Your task to perform on an android device: Open JioMart app, Read the review of  Anmol Moulded Cloud Ventilated Rest Black Chair Weight Bearing Capacity 200kg( Pack of 2)
Image 0: 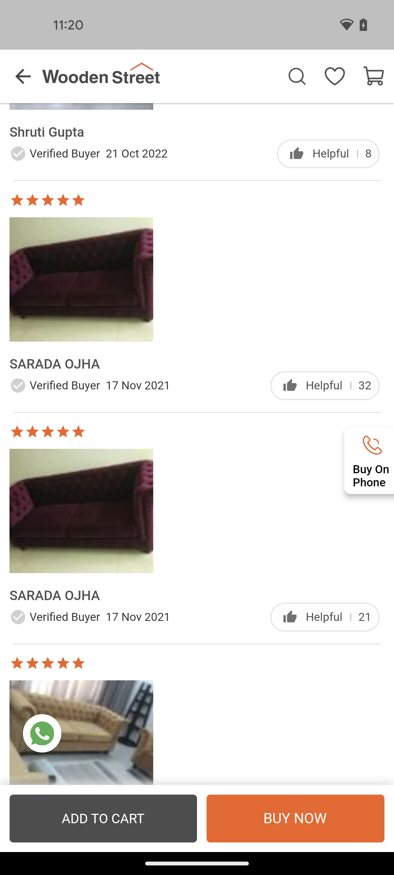
Open JioMart app
Step 0: open app "JioMart"
Image 1: 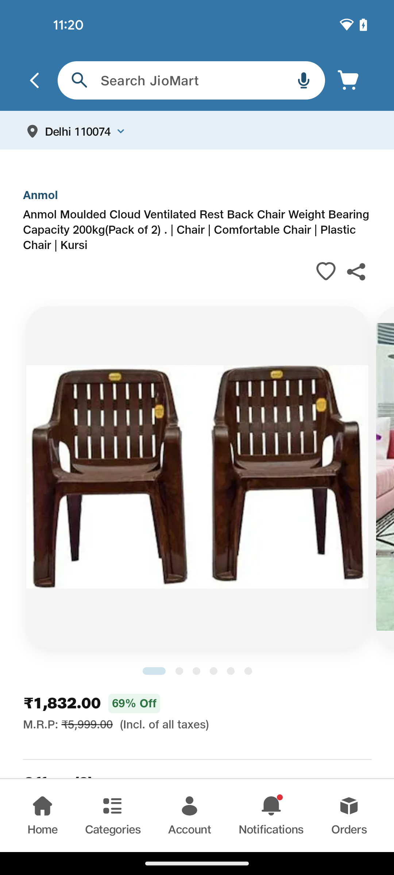
Scroll down to view review options
Step 1: scroll down
Image 2: 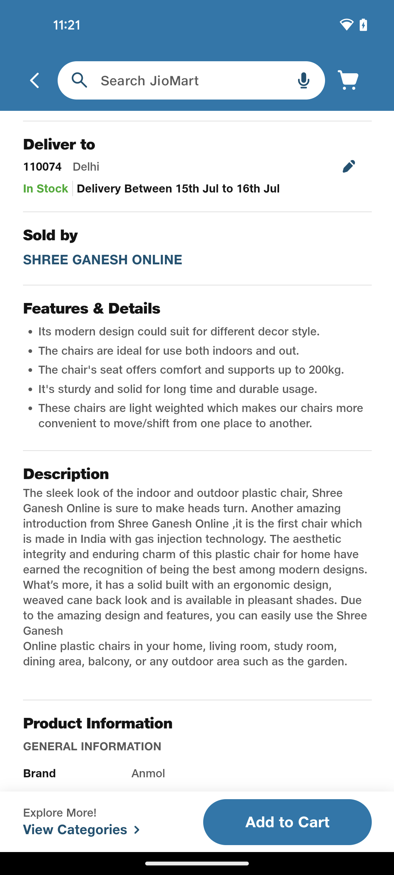
Scroll down to view review options
Step 2: scroll down
Image 3: 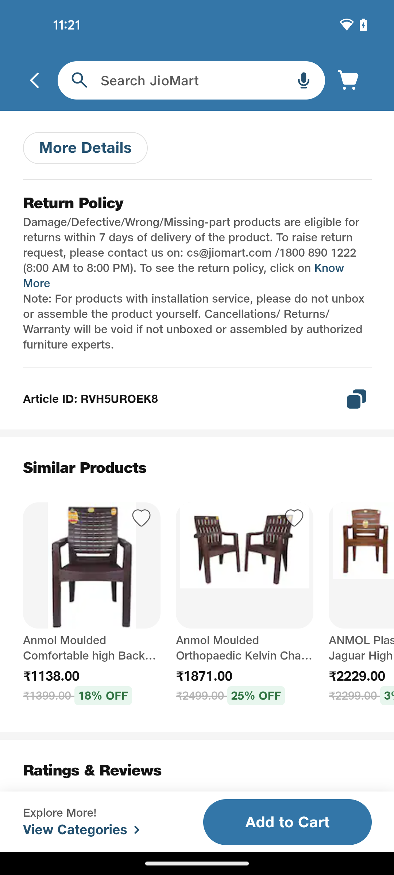
Scroll down to view review options
Step 3: scroll down